Your task to perform on an android device:  Open the Gmail App and edit an event titled as Task Feedback Meeting on August 9, 2023, from 11:30 a.m. to 12:30 p.m. for the Rater's Performance Meeting with Leads and HR at location Faridabad-Gurgaon Rd, Gwal Pahari, Bandhwari, Haryana 122003.
Image 0: 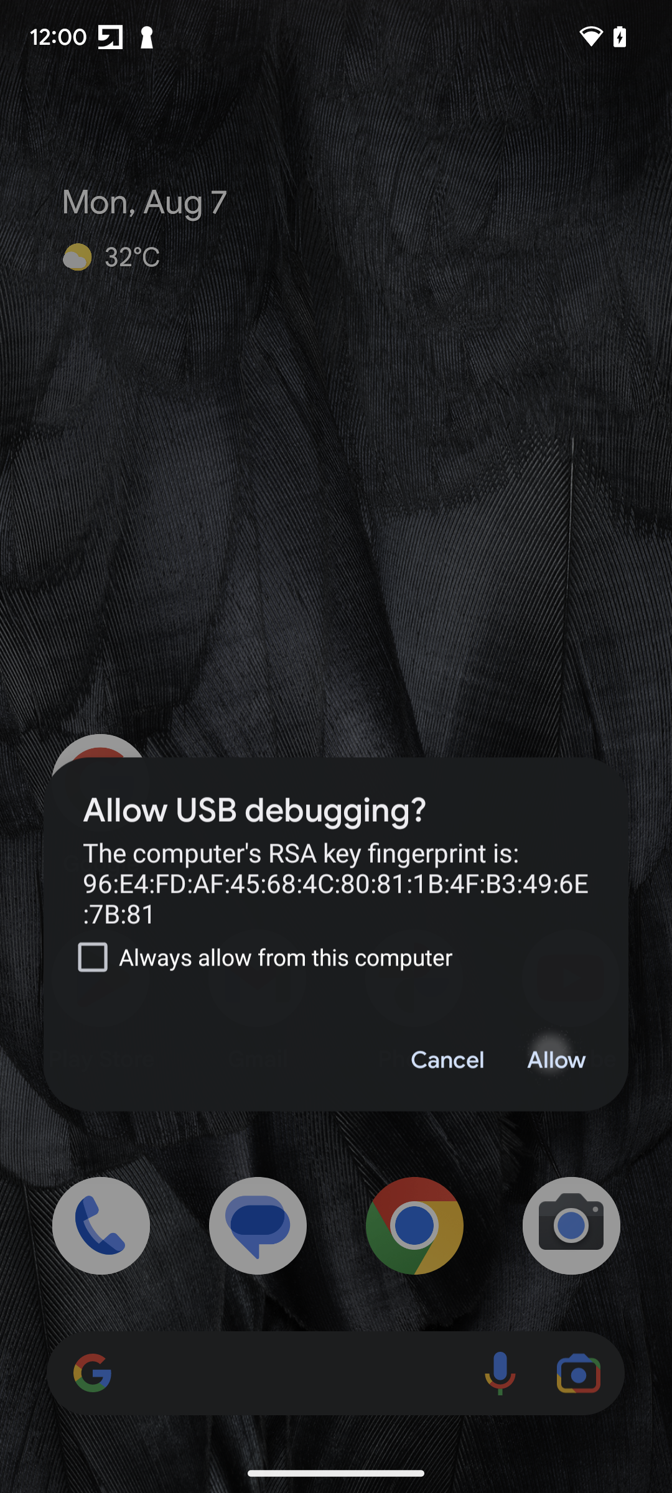
Open the Gmail App
Step 0: open app "Gmail"
Image 2: 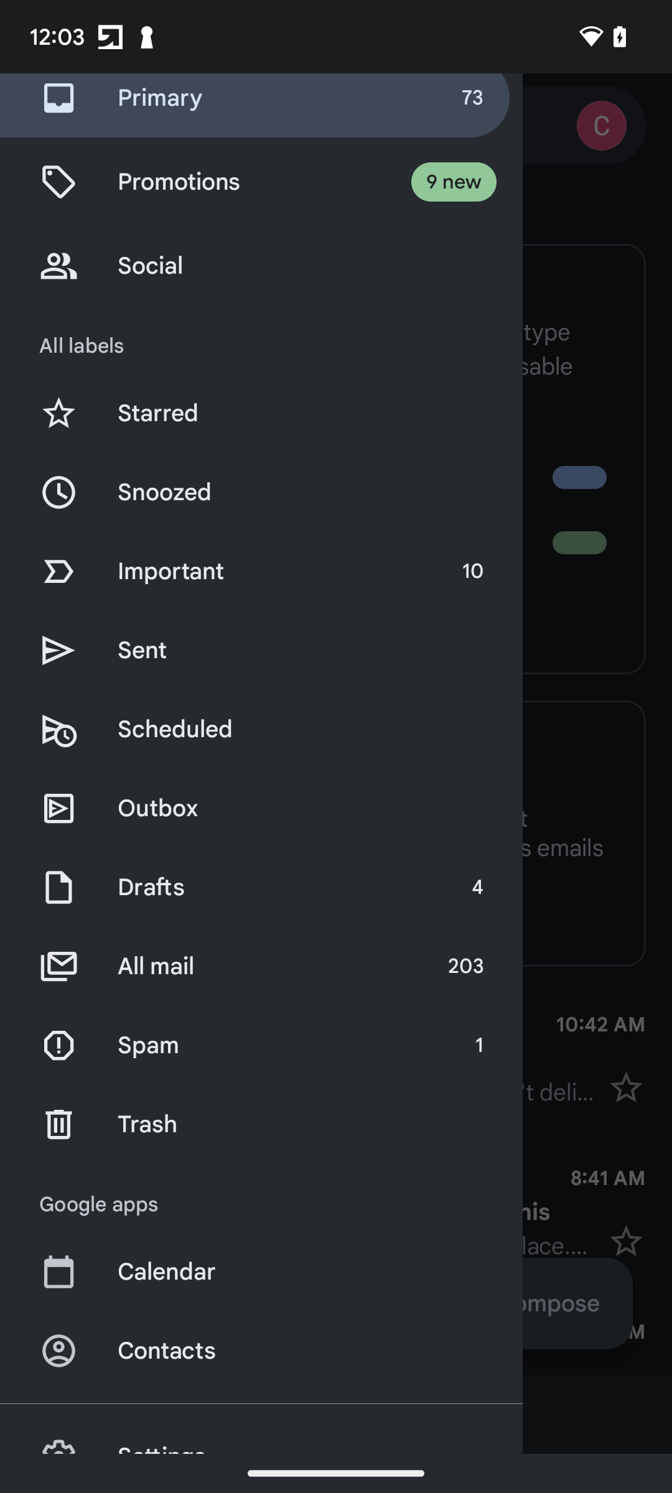
Click on the Calendar Option 
Step 2: click (313, 1272)
Image 3: 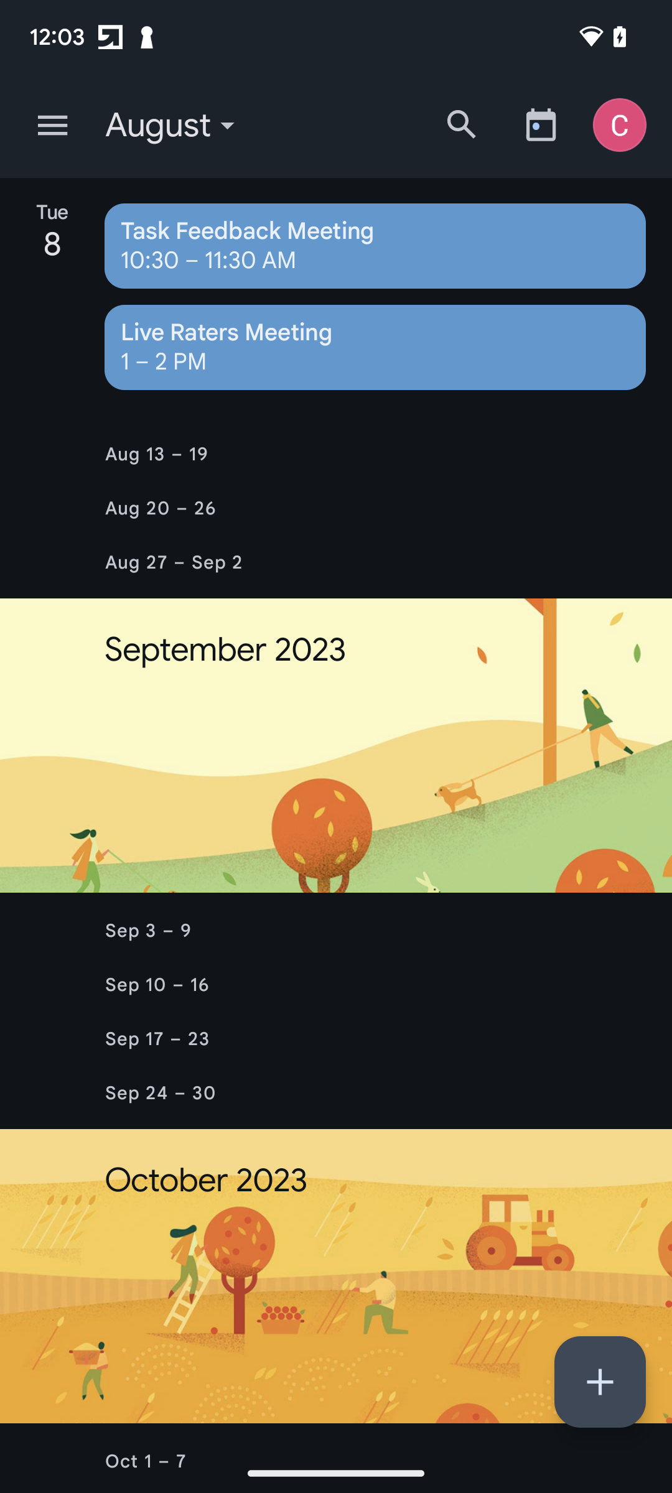
Click on the Task Feedback Meeting 
Step 3: click (375, 246)
Image 5: 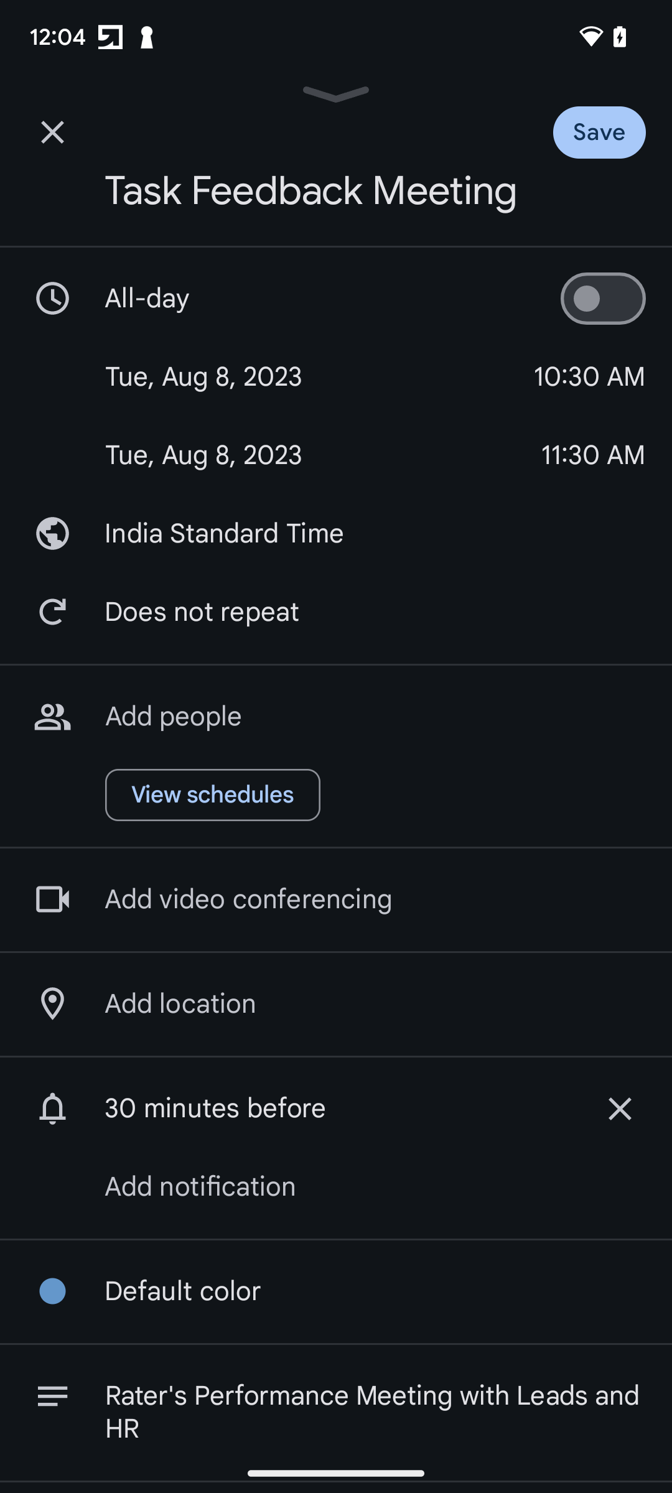
Click on the Date Section to change the date on August 9, 2023
Step 5: click (319, 376)
Image 7: 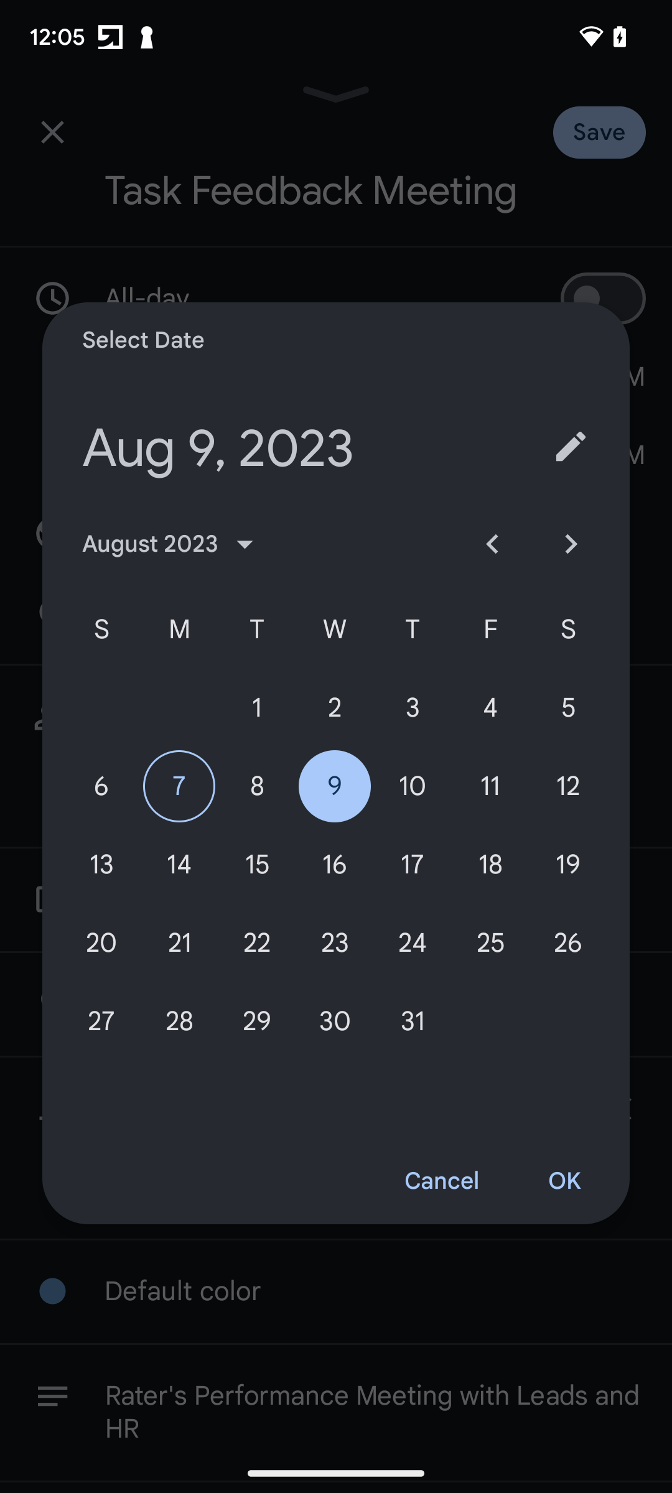
Click on the OK button
Step 7: click (564, 1181)
Image 8: 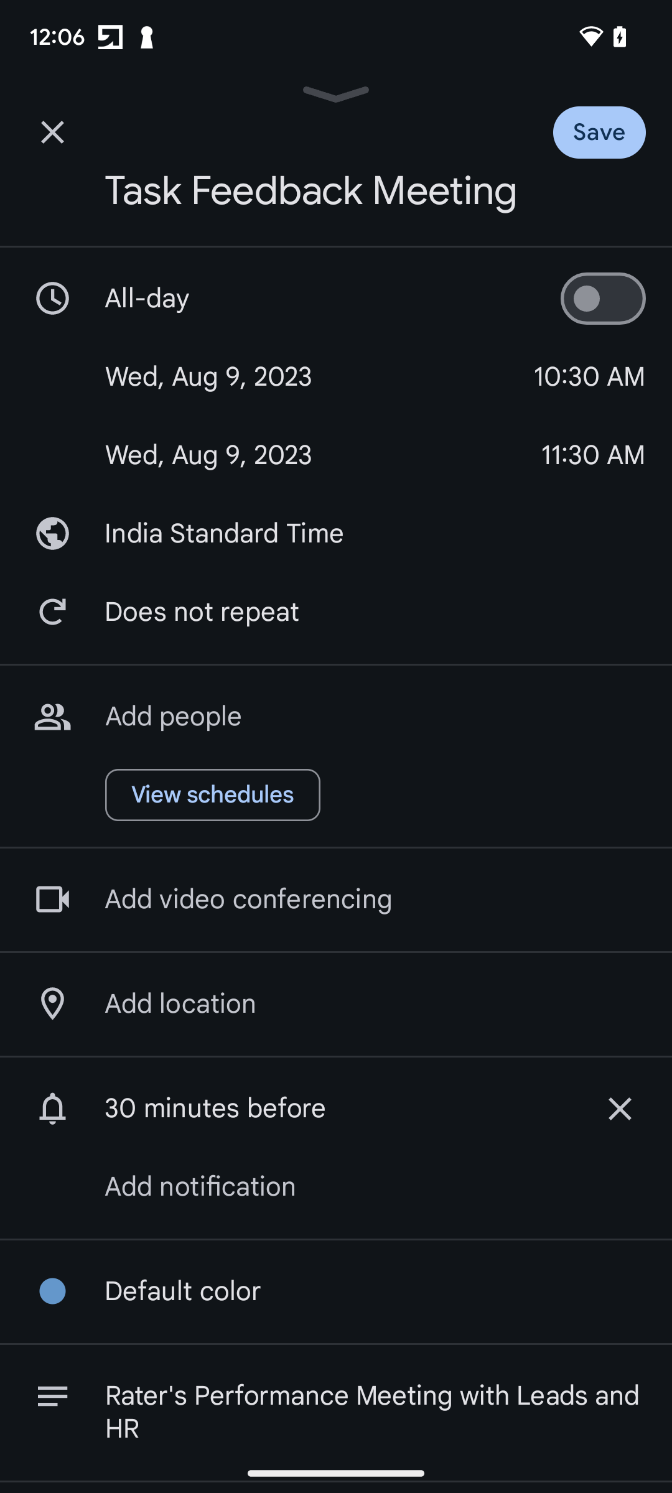
Click on the time section to change the time 
Step 8: click (589, 376)
Image 9: 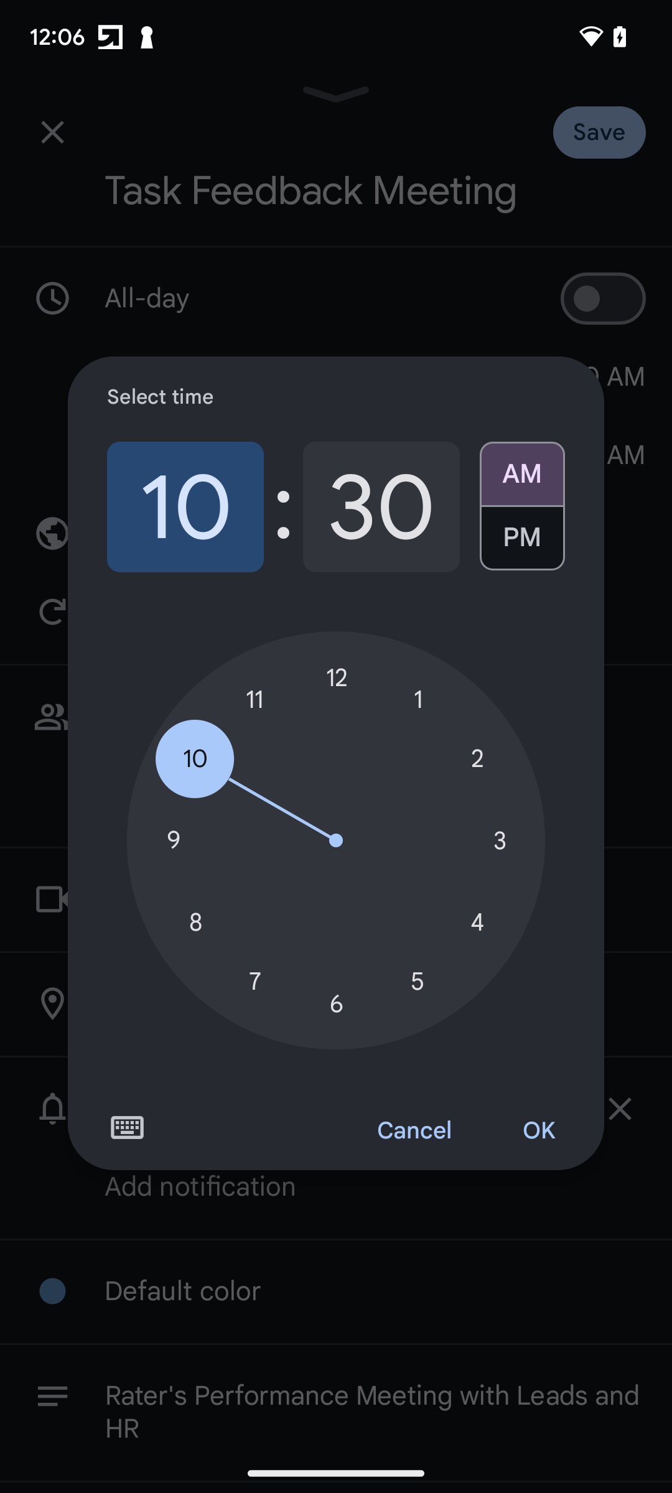
Click on the Time "11" to change the hours to 11
Step 9: click (254, 700)
Image 10: 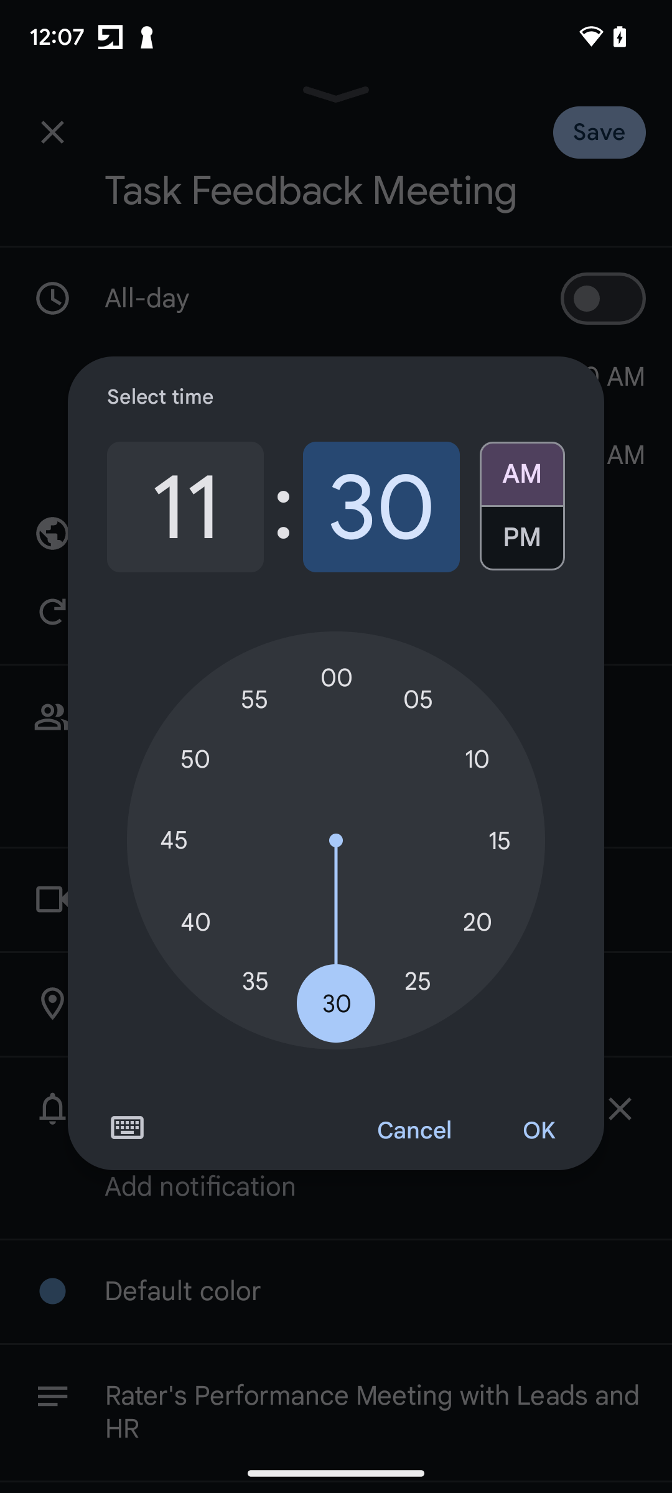
Click on the OK Button 
Step 10: click (538, 1130)
Image 11: 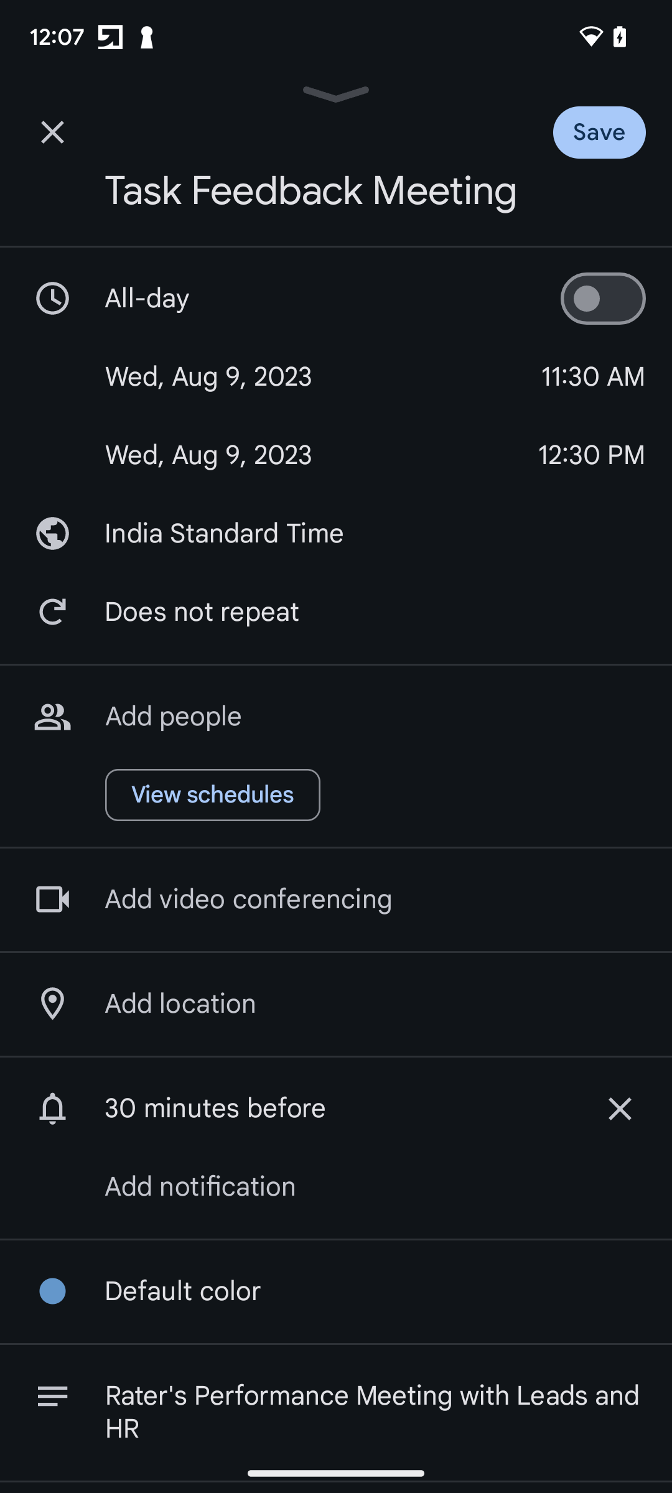
Click on the Add Location Option 
Step 11: click (180, 1003)
Image 12: 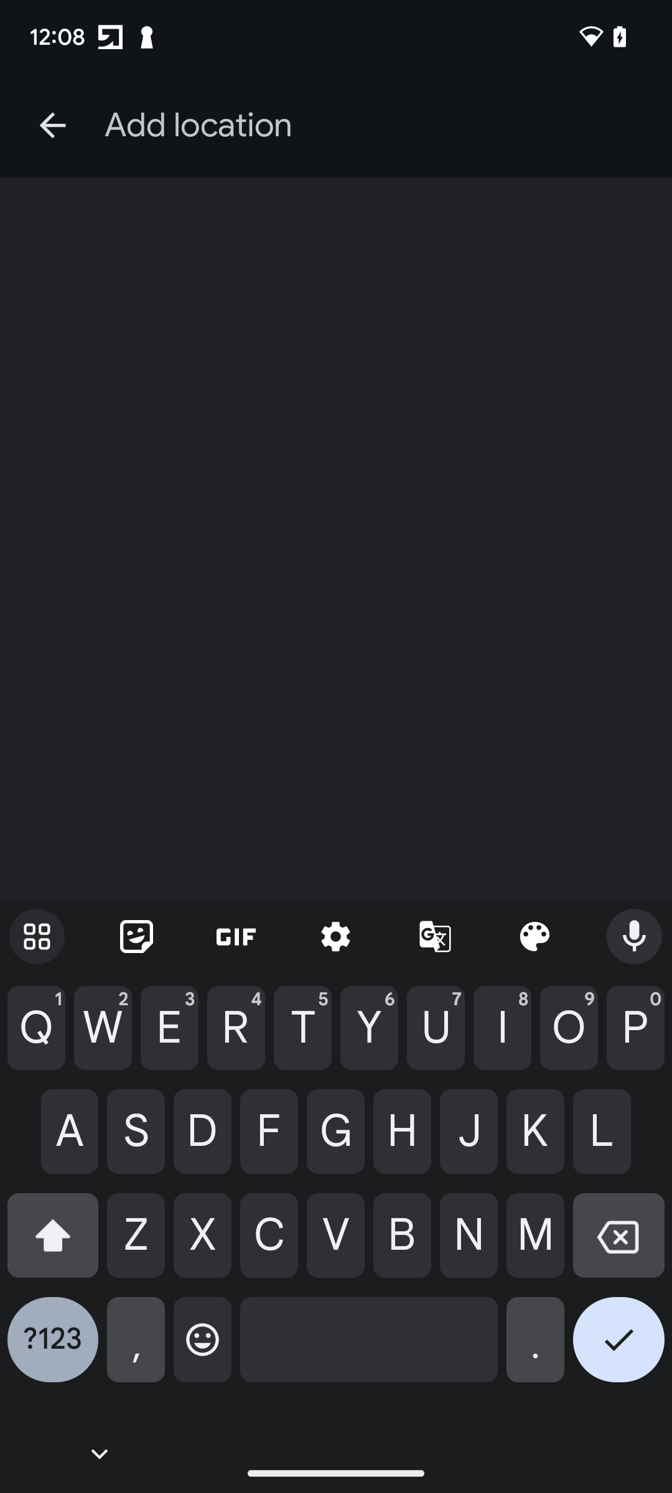
Enter the Location as Faridabad-Gurgaon Rd, Gwal Pahari, Bandhwari, Haryana 122003
Step 12: type "Faridabad-Gurgaon Rd, Gwal Pahari, Bandhwari, Haryana 122003"
Image 13: 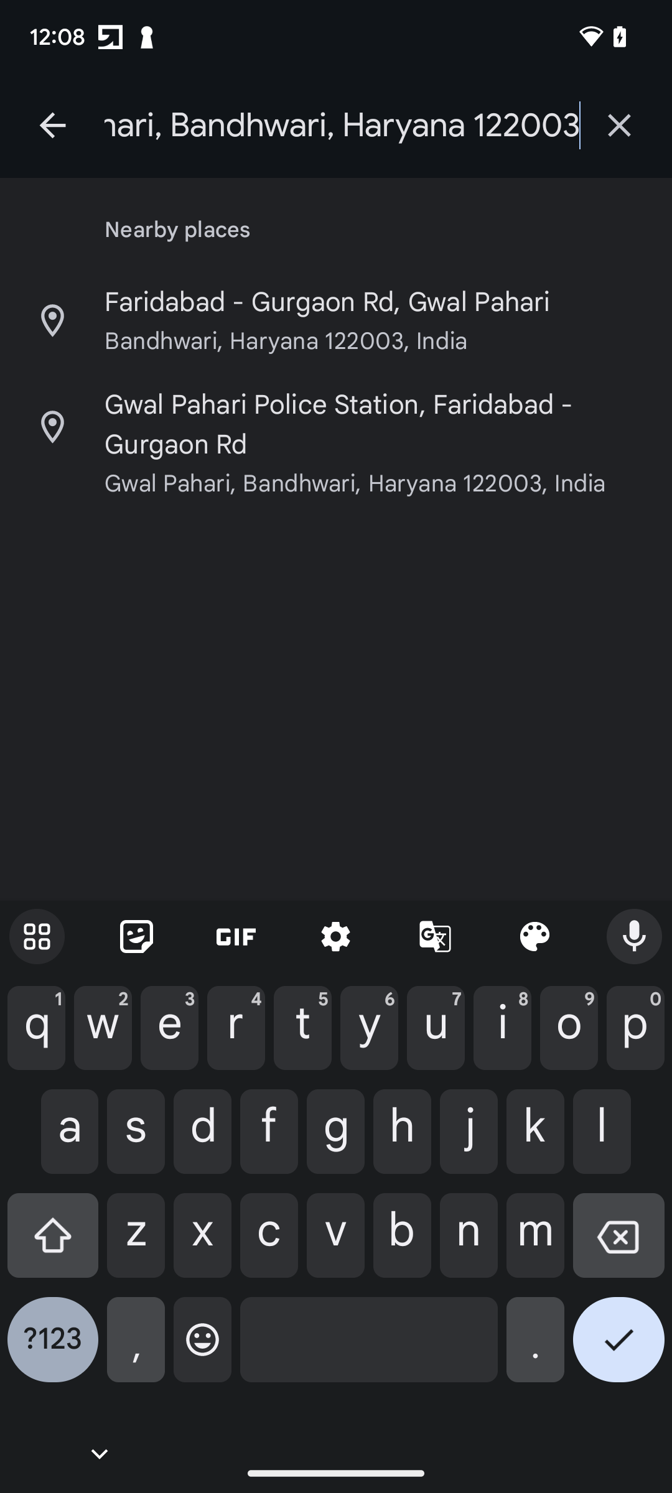
Click on the Second Suggestive Location 
Step 13: click (375, 424)